Your task to perform on an android device: In the Soundcloud app , Open the list of music from House Genre .
Image 0: 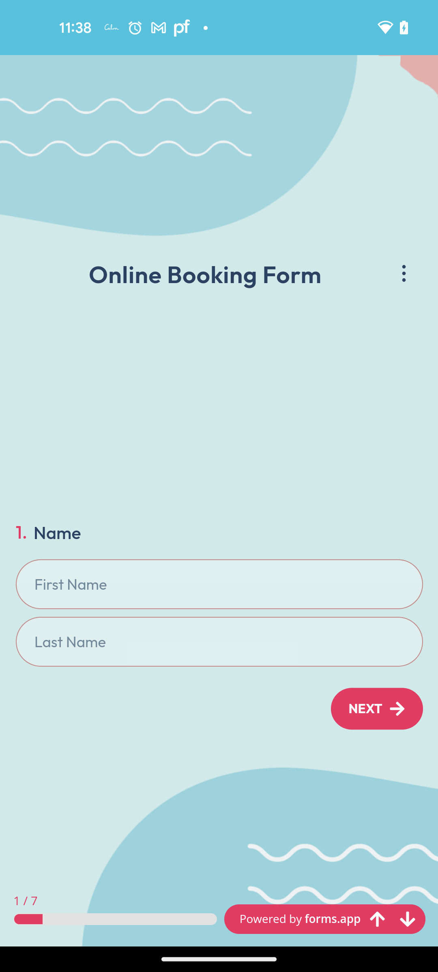
Open the Soundcloud app
Step 0: open app "SoundCloud"
Image 1: 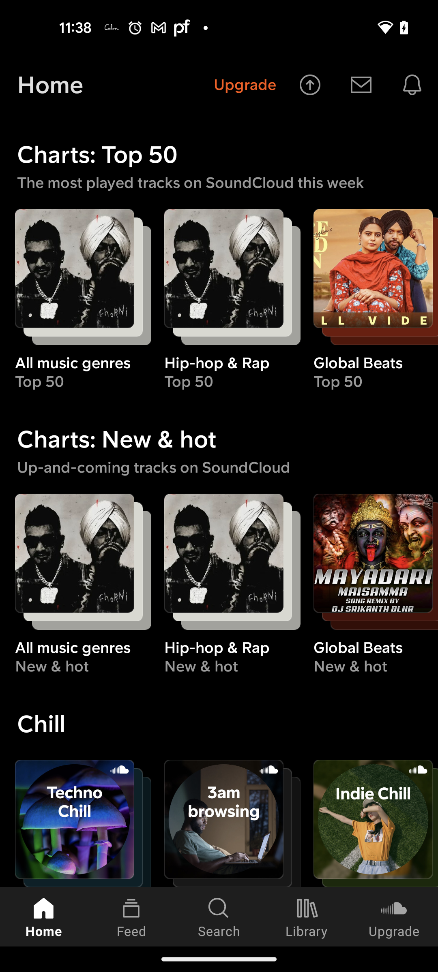
Swipe left the Genre list from the top of the screen for House Genre
Step 1: scroll right
Image 2: 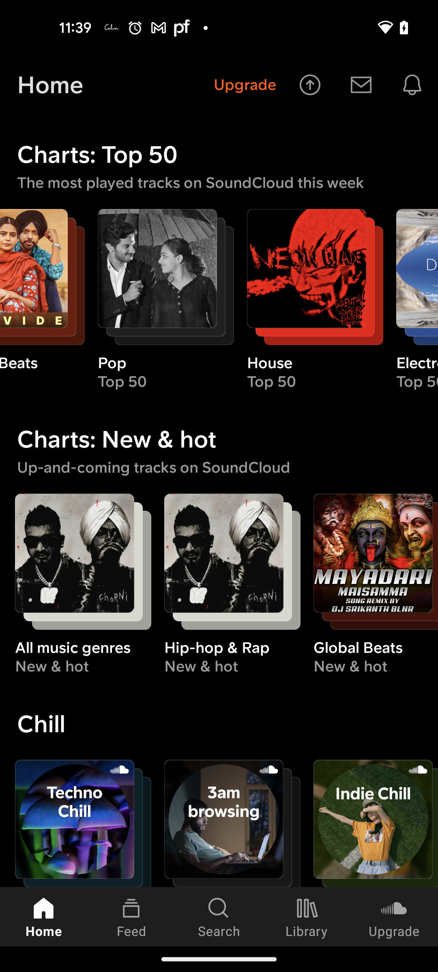
Click on the House Genre
Step 2: click (317, 297)